Your task to perform on an android device: In the dropbox app, Download my report.pdf to the device 
Image 0: 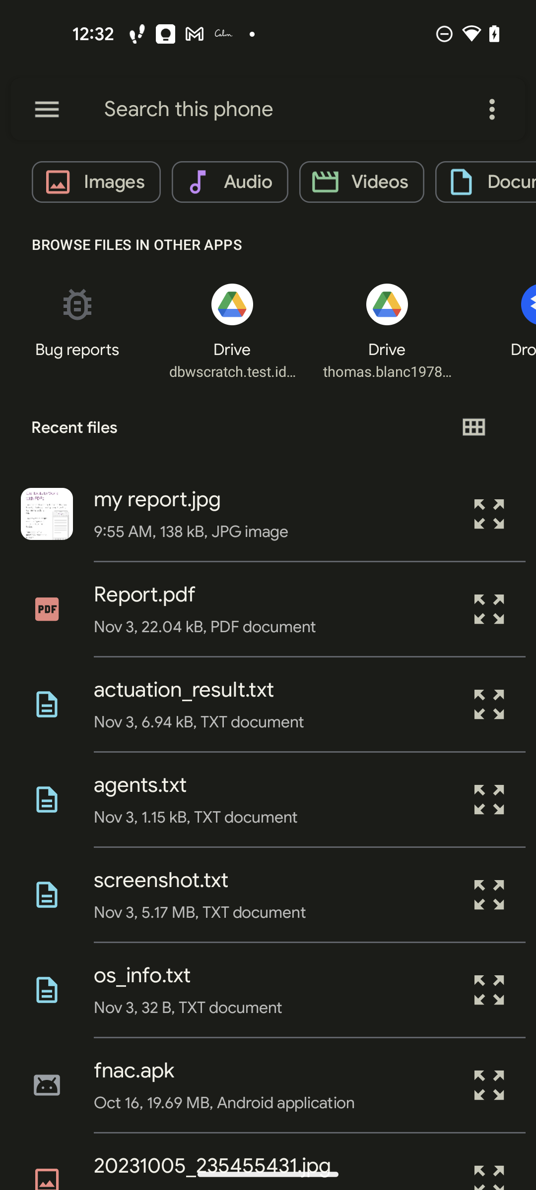
Go back to the home screen of the terabox app
Step 0: press back button
Image 1: 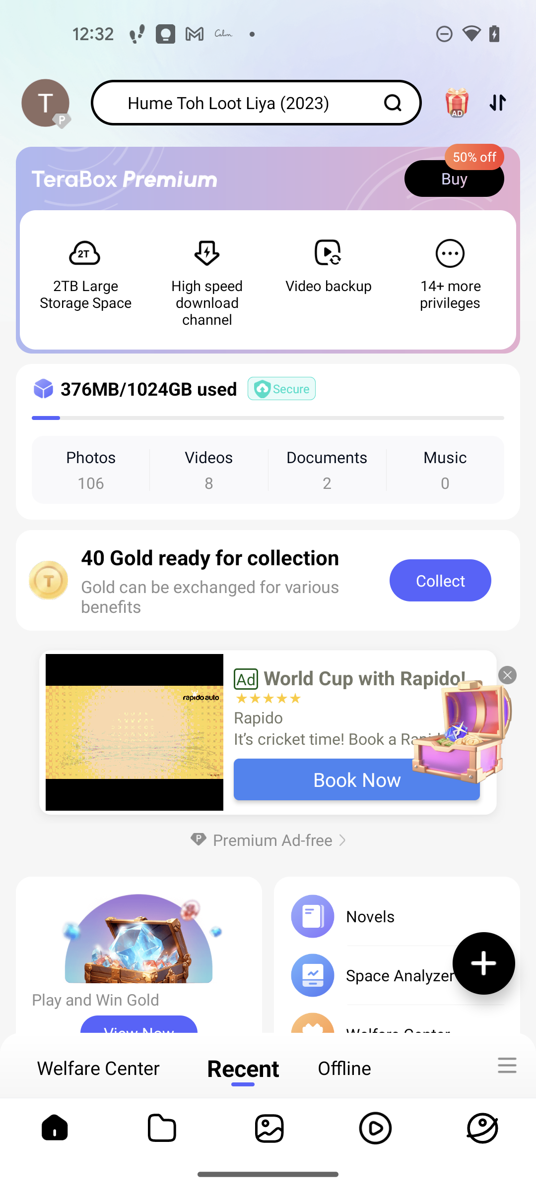
Click on the file icon at the bottom of the screen
Step 1: click (161, 1128)
Image 2: 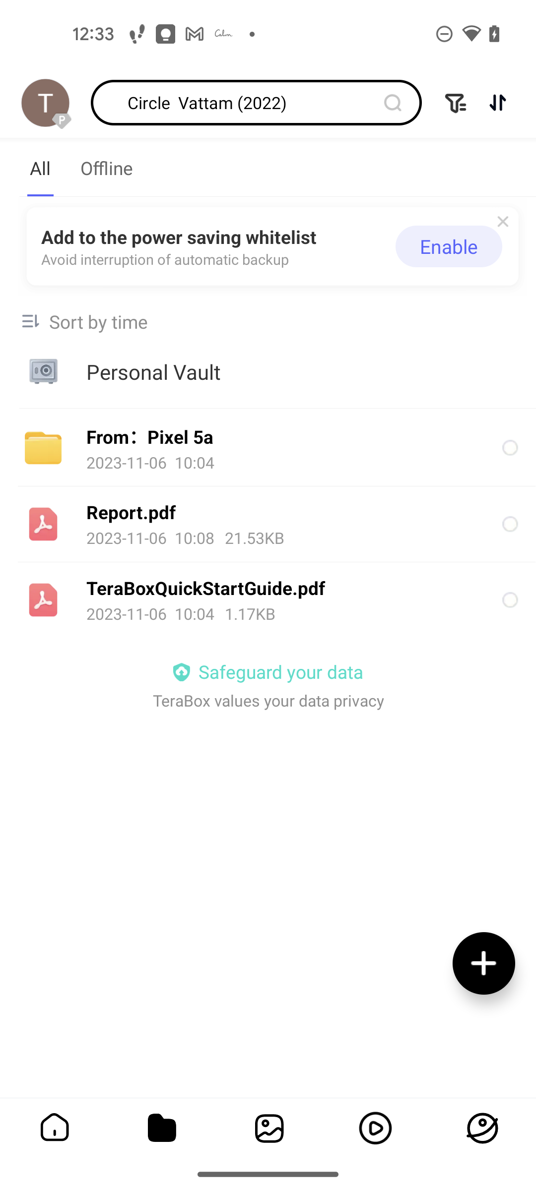
Click on the circle next to Report.pdf
Step 2: click (510, 524)
Image 3: 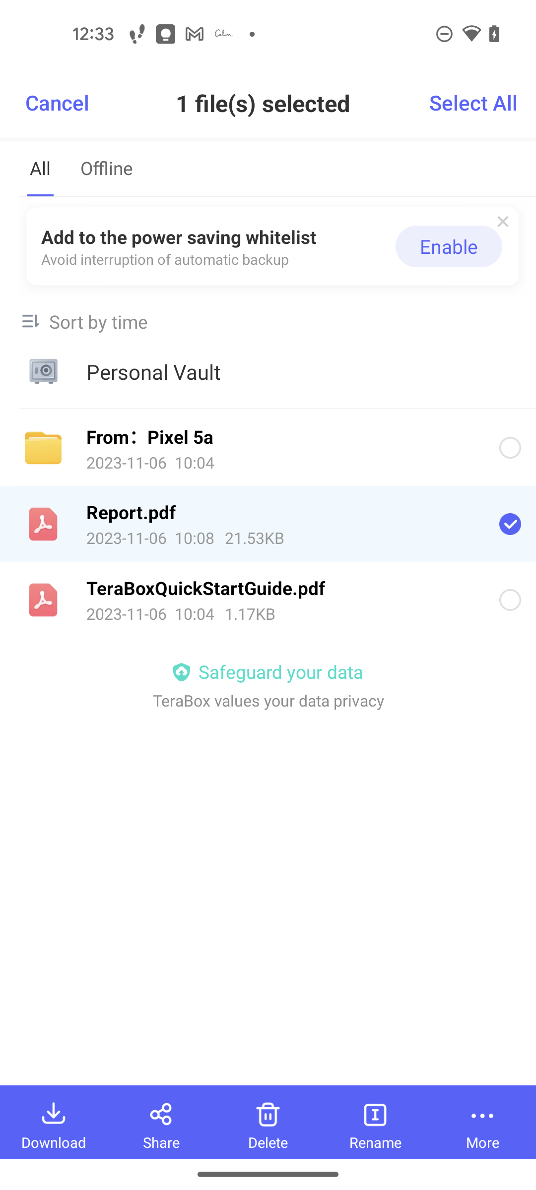
Click on the Download at the bottom left of the screen
Step 3: click (54, 1122)
Image 4: 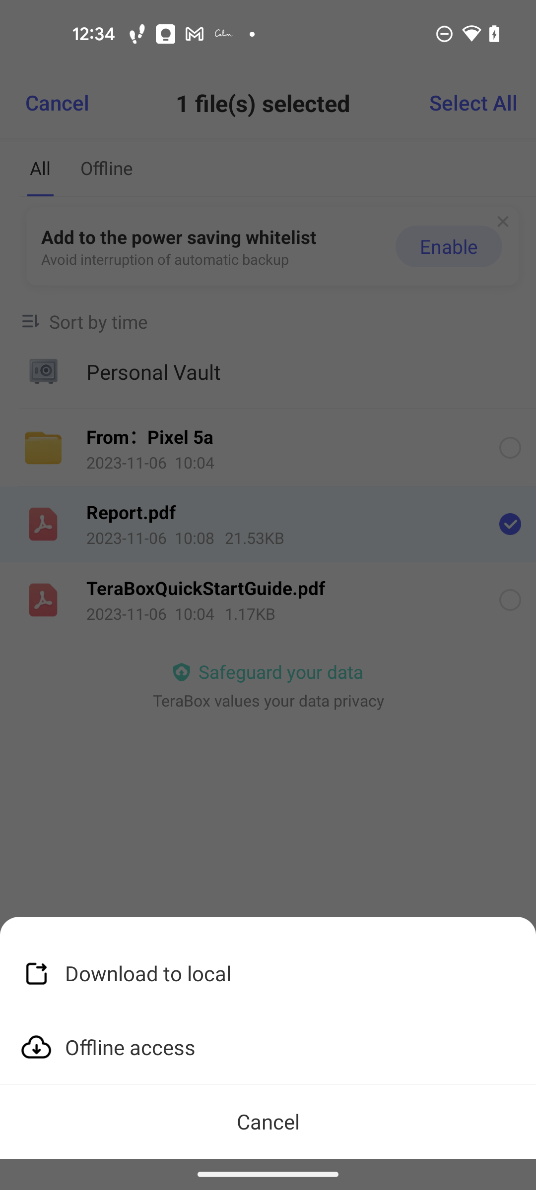
Click on the Download to local at the bottom of the screen
Step 4: click (148, 973)